Your task to perform on an android device: Share the Fitbit share file with my brother Tiago at tiago121@gmail.com via the OneDrive app.
Image 0: 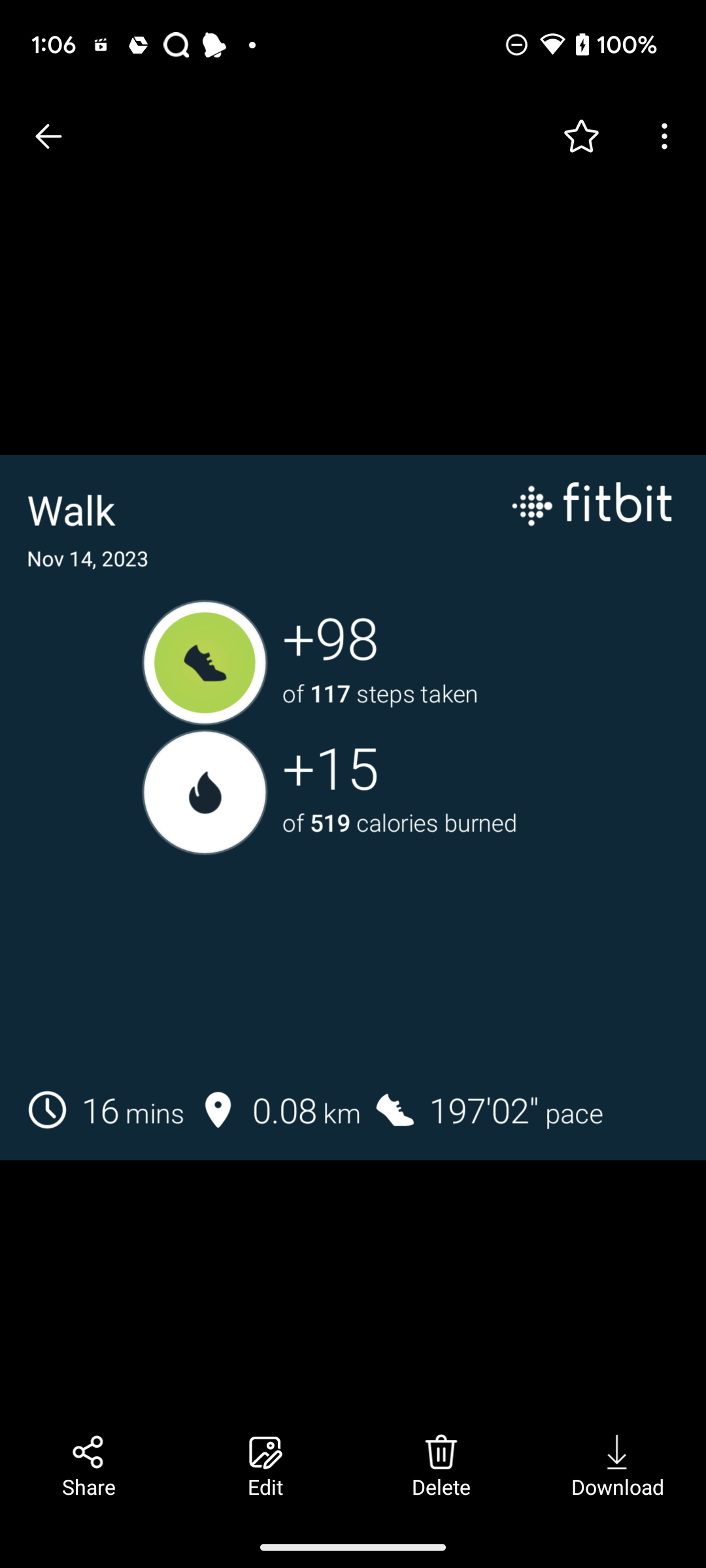
Click on the share icon at the bottom left corner of the screen
Step 0: click (88, 1486)
Image 1: 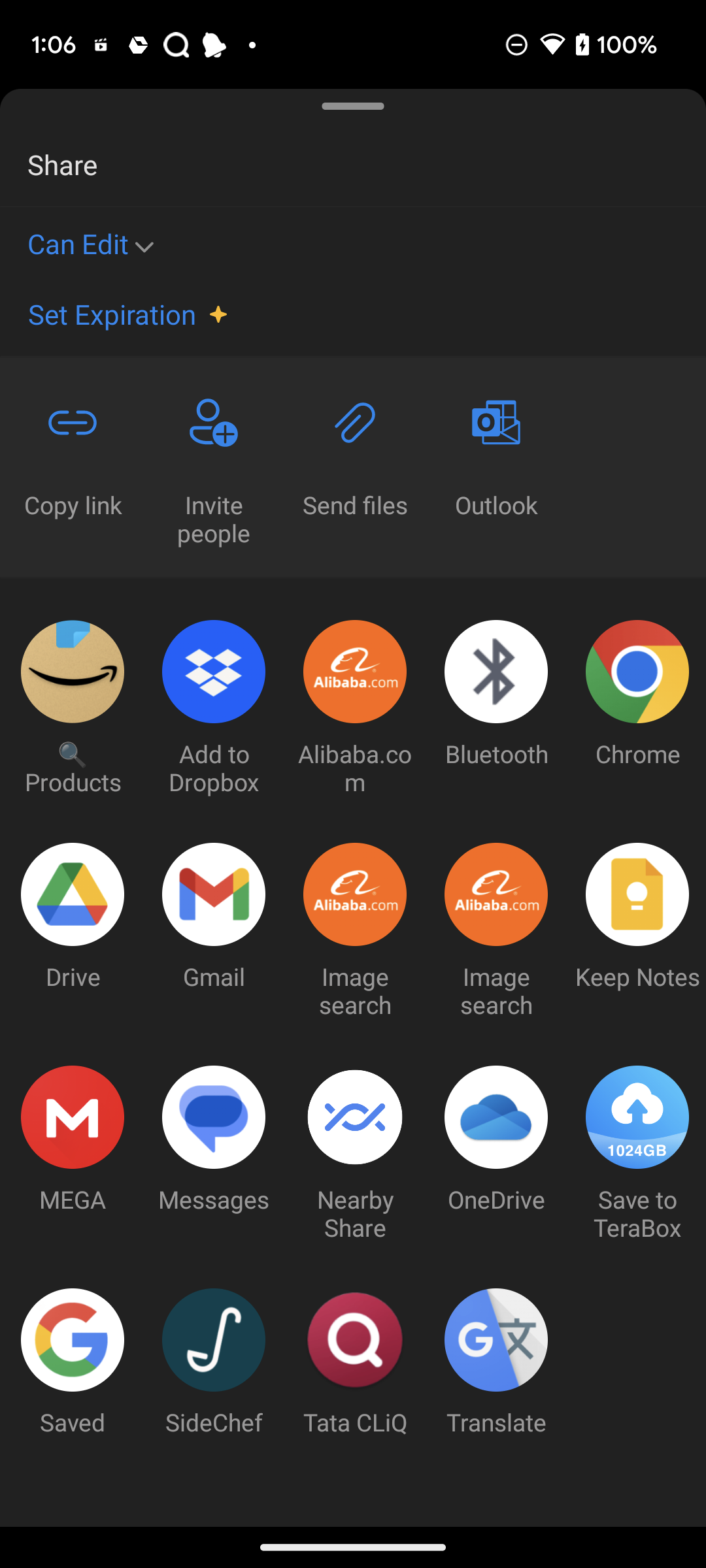
Click on gmail option
Step 1: click (214, 906)
Image 3: 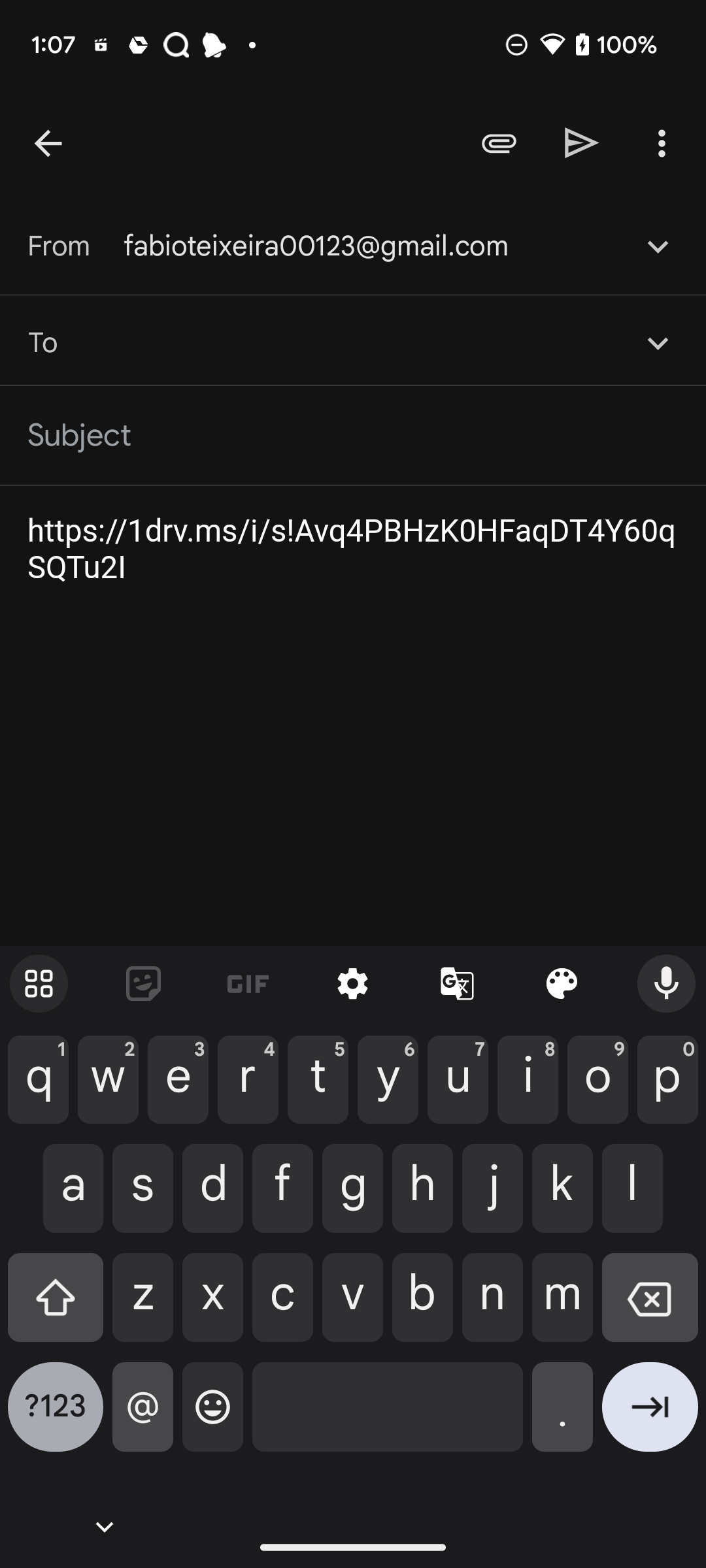
Add recipient as tiago121@gmail.com
Step 3: type "tiago121@gmail.com"
Image 4: 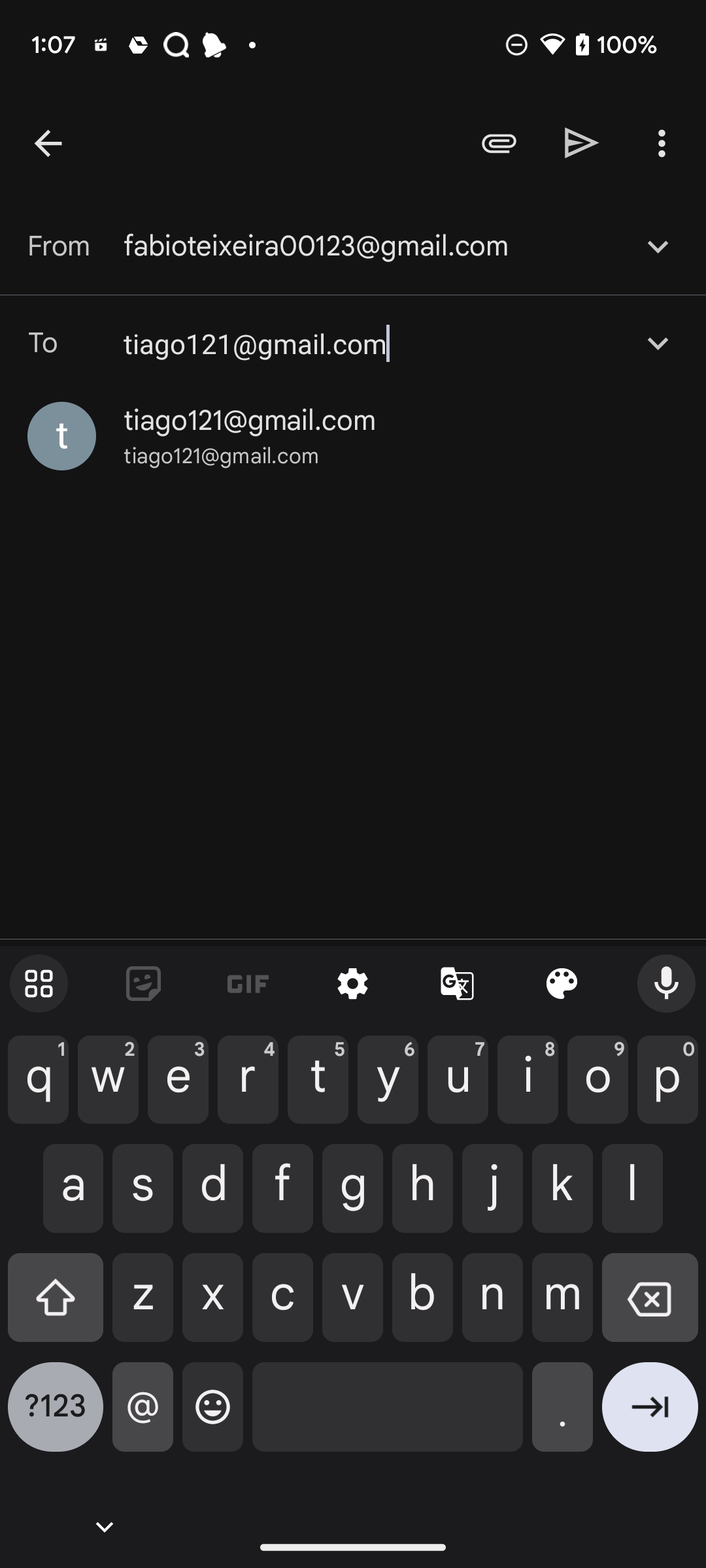
Click on tiago121@gmail.com
Step 4: click (221, 456)
Image 5: 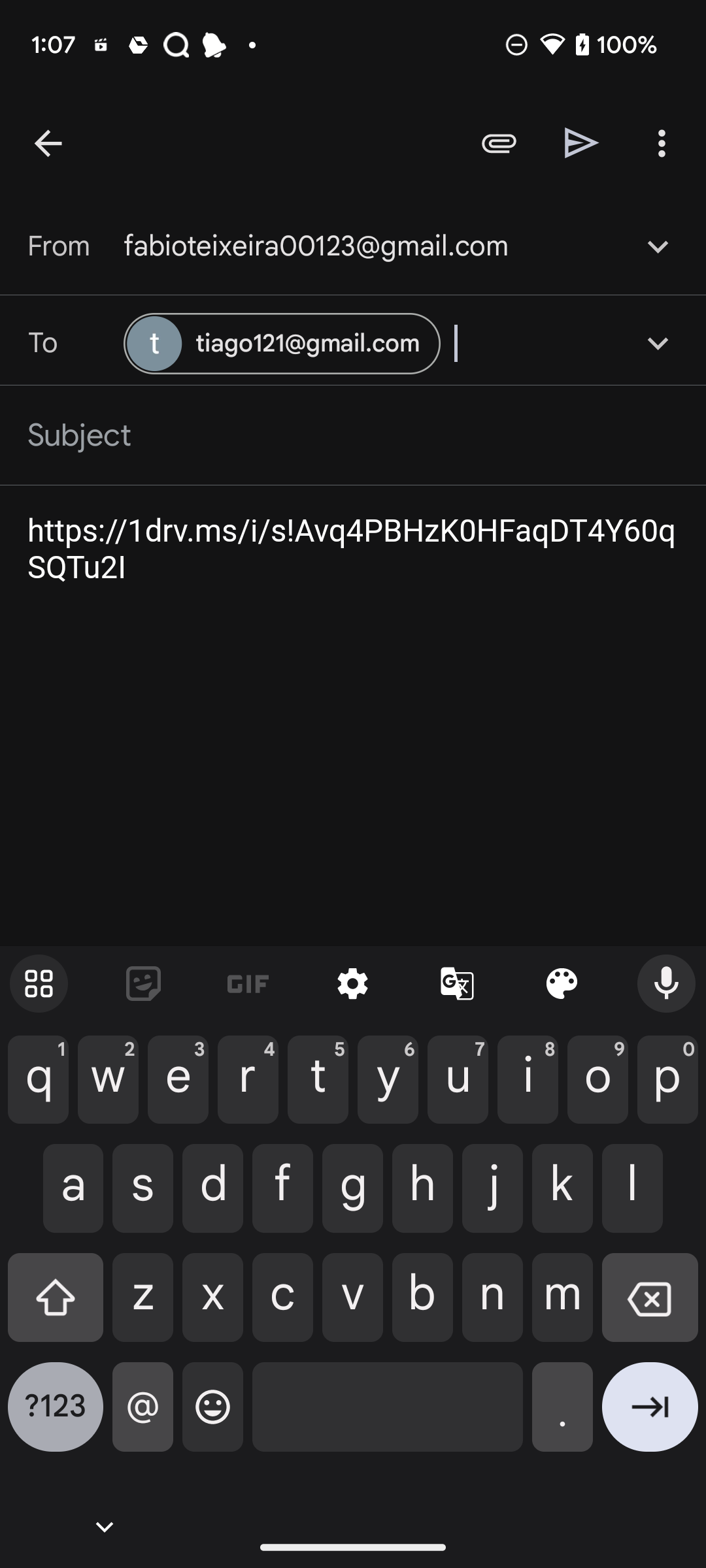
Click on the send icon at the top right corner of the screen
Step 5: click (582, 142)